Your task to perform on an android device: View the departure and arrival timing of the train starting at 11:04 a.m.
Image 0: 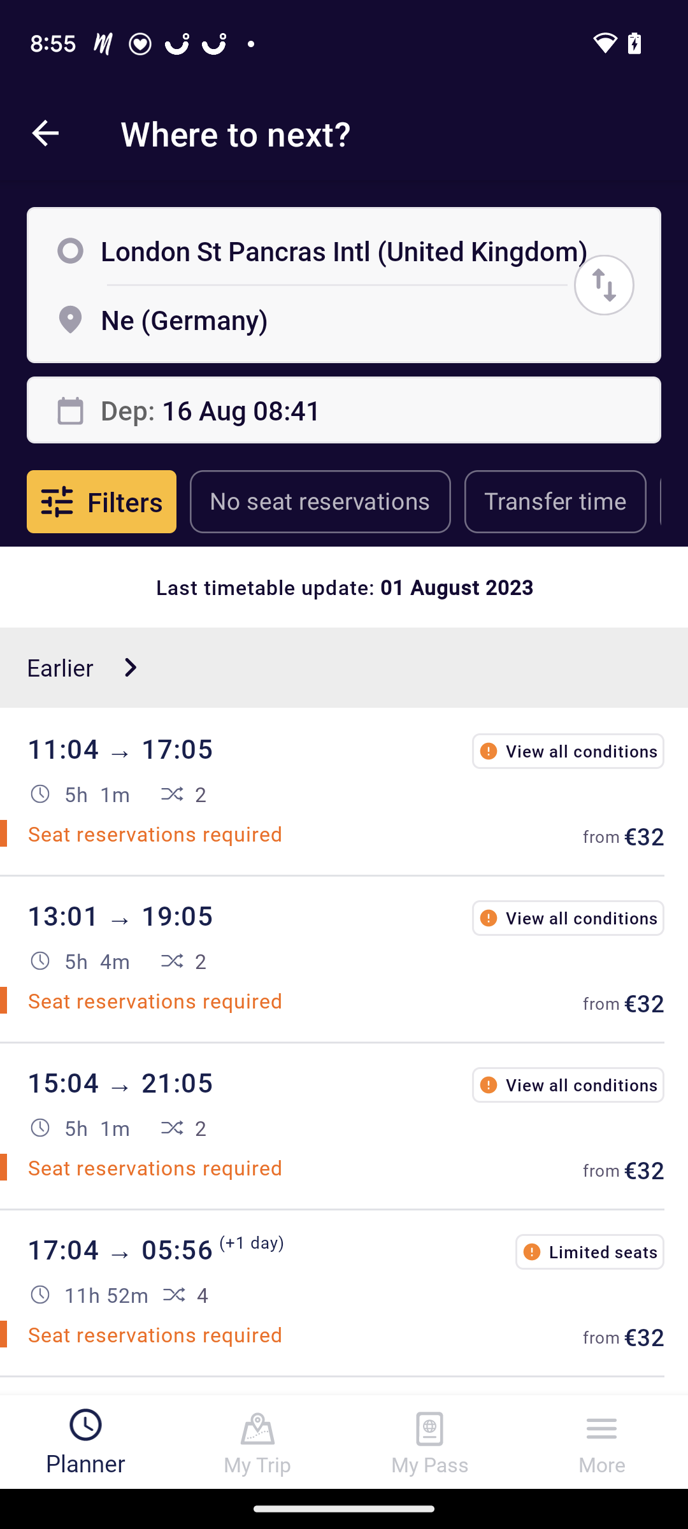
click on the first option.
Step 0: click (344, 971)
Image 1: 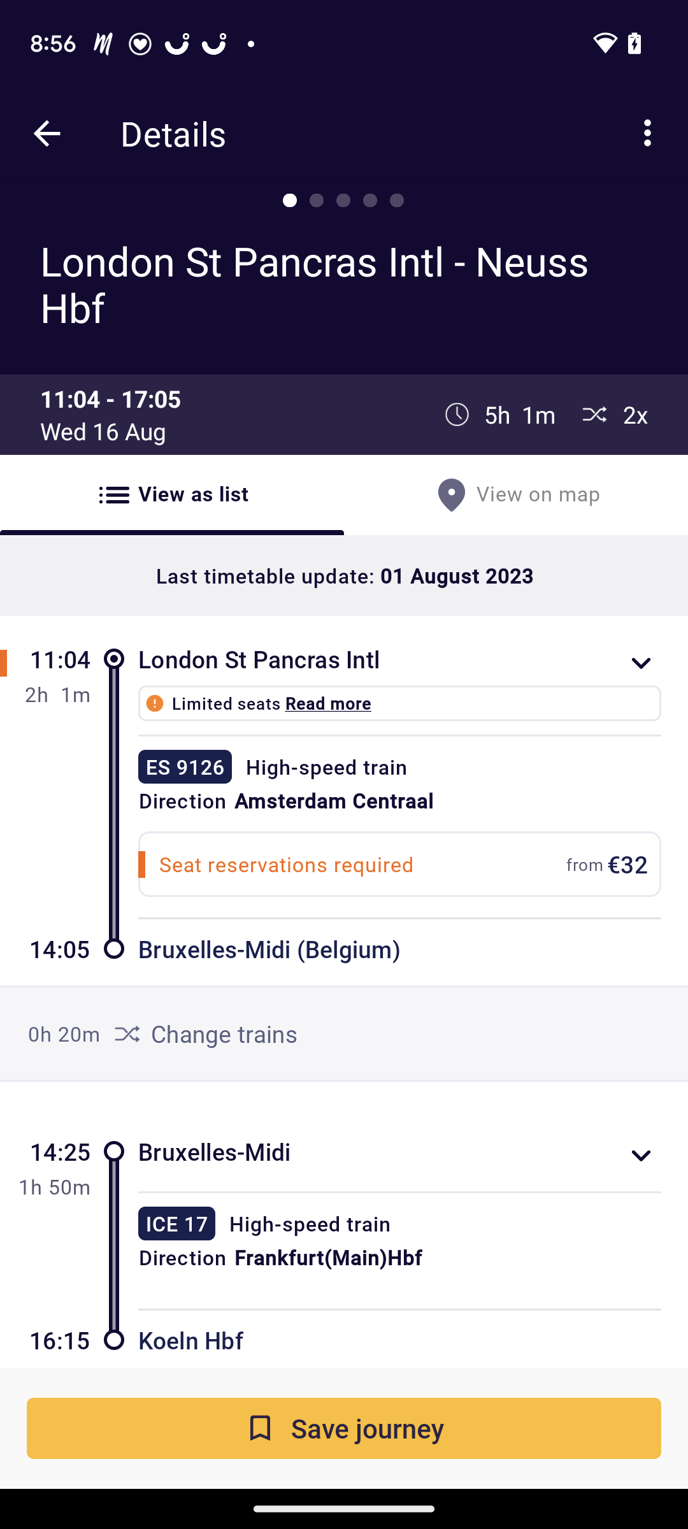
Scroll up to view the schedule of the train.
Step 1: scroll down
Image 2: 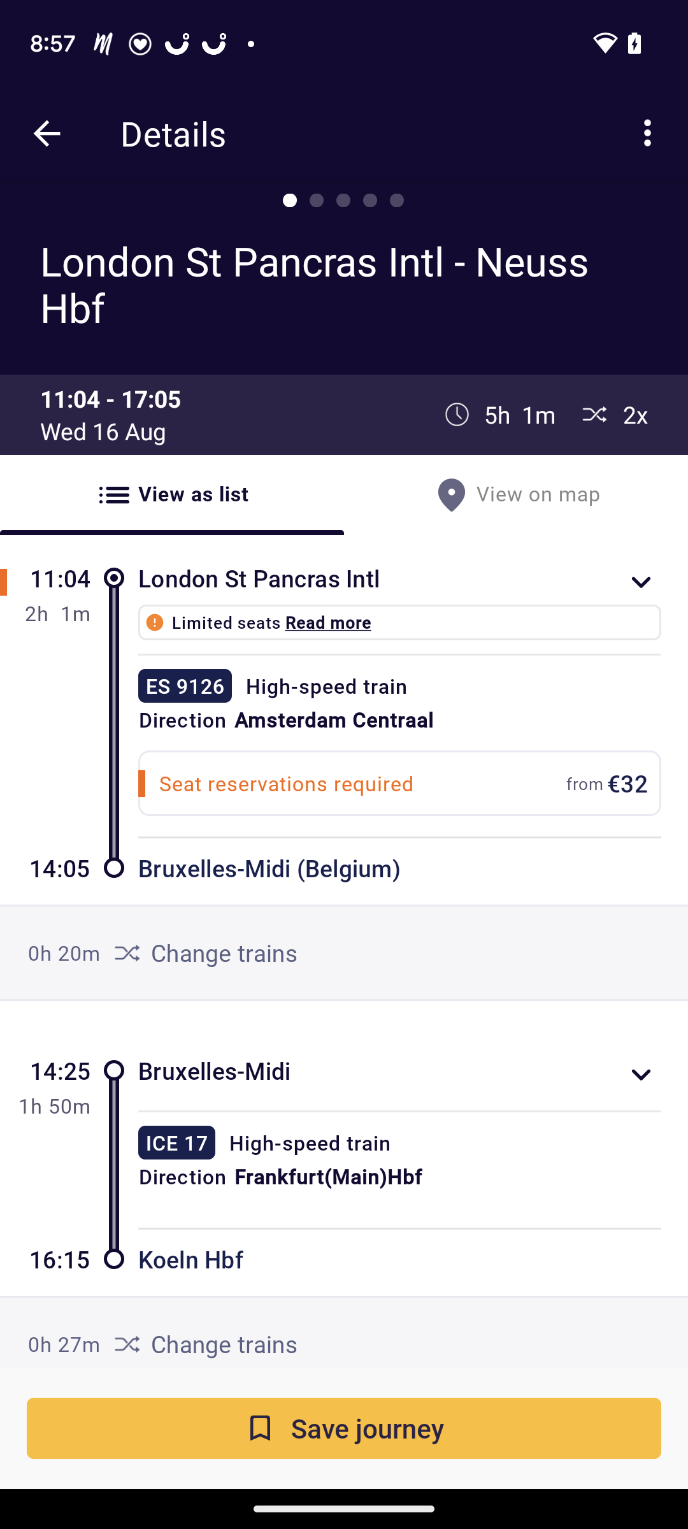
Scroll up to view the schedule of the train.
Step 2: scroll down